Your task to perform on an android device: Show me the Nike Gamma Force sneakers on the Nike app.
Image 0: 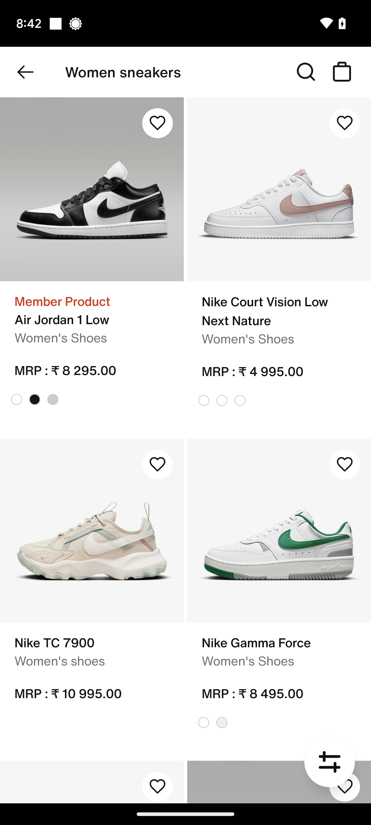
Click on the Nike Gamma Force sneakers.
Step 0: click (279, 530)
Image 1: 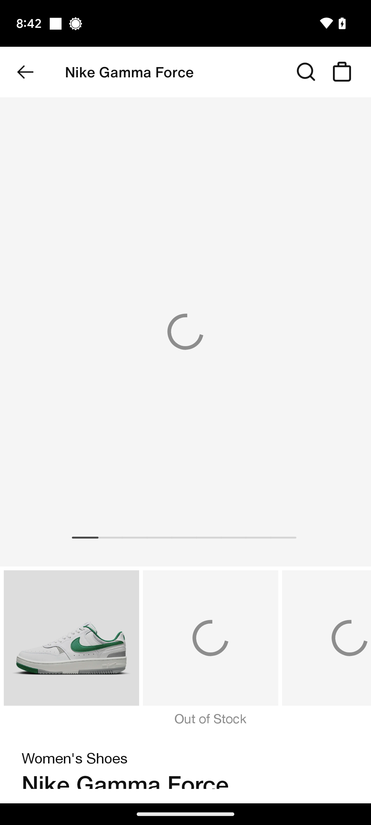
Click on the Nike Gamma Force sneakers.
Step 1: wait
Image 4: 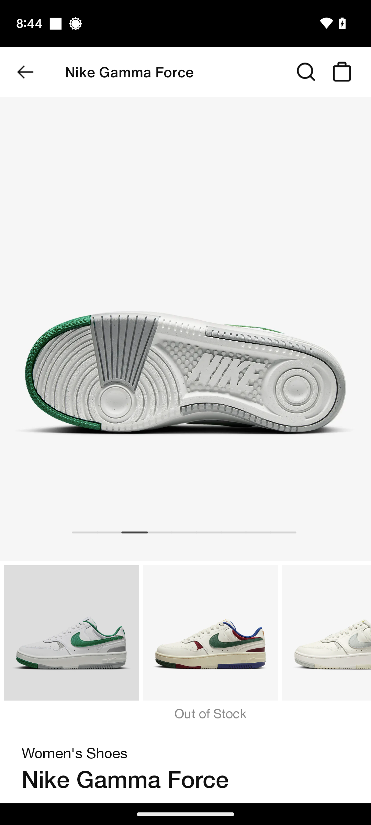
Scroll from right to left on the image of sneakers.
Step 4: scroll right
Image 6: 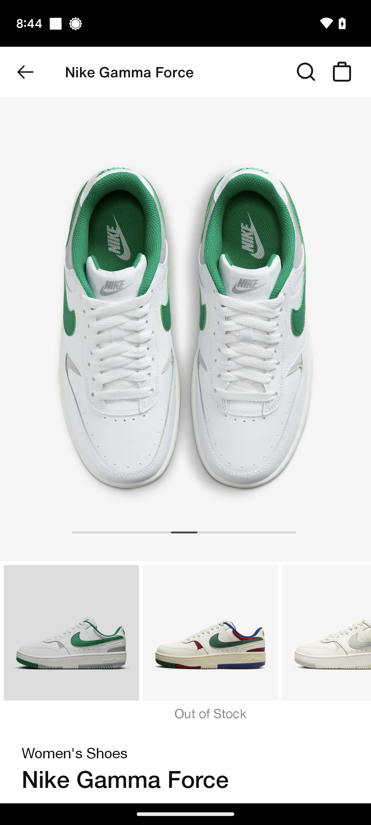
Scroll from right to left on the image of sneakers.
Step 6: scroll right
Image 7: 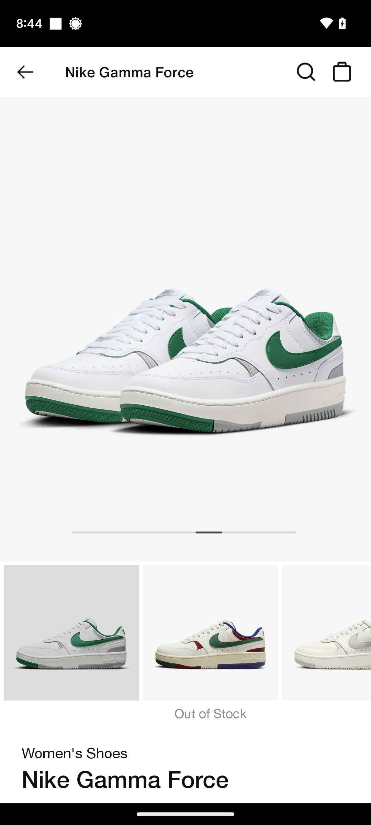
Scroll from right to left on the image of sneakers.
Step 7: scroll right
Image 8: 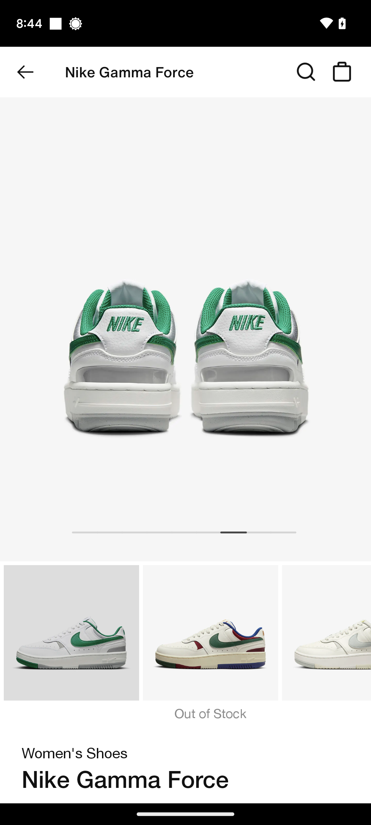
Scroll from right to left on the image of sneakers.
Step 8: scroll right
Image 9: 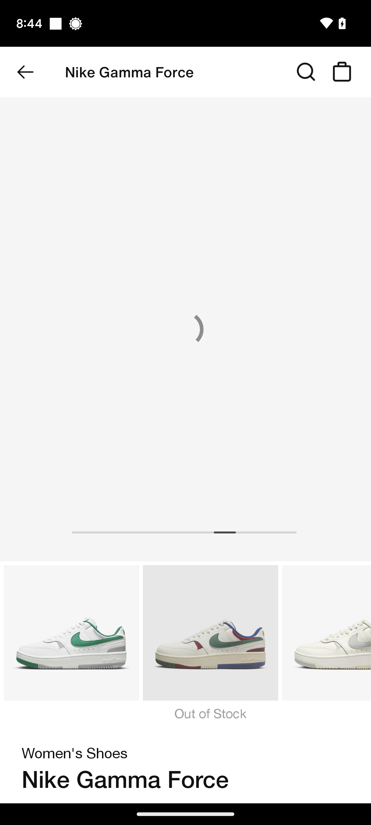
Scroll from right to left on the image of sneakers.
Step 9: wait